Your task to perform on an android device: I want to share these women's Clark brown leather shoes with my best friend because she also loves this brand and these shoes. I would like to share her Gmail ID, naomi.rousseau@example.com.
Image 0: 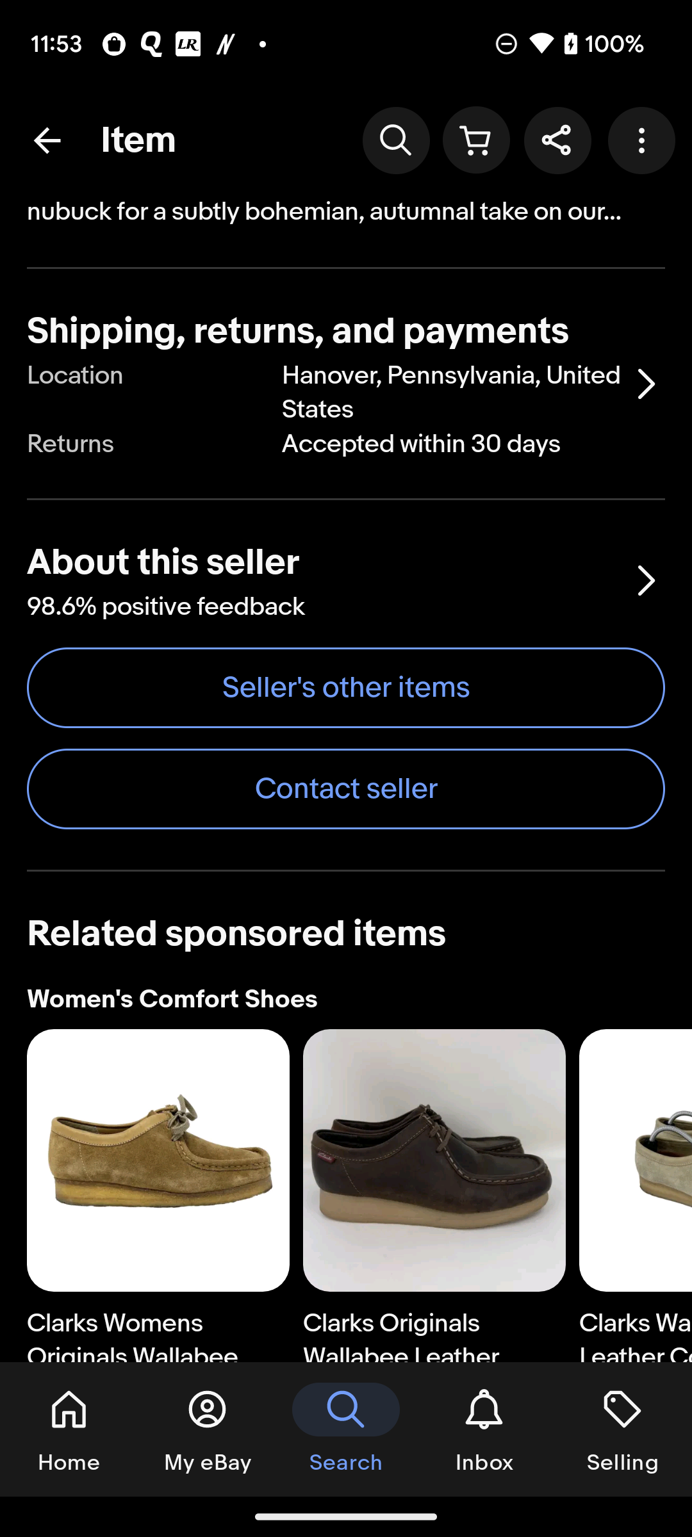
Click on the share icon at the top of the screen
Step 0: click (557, 140)
Image 1: 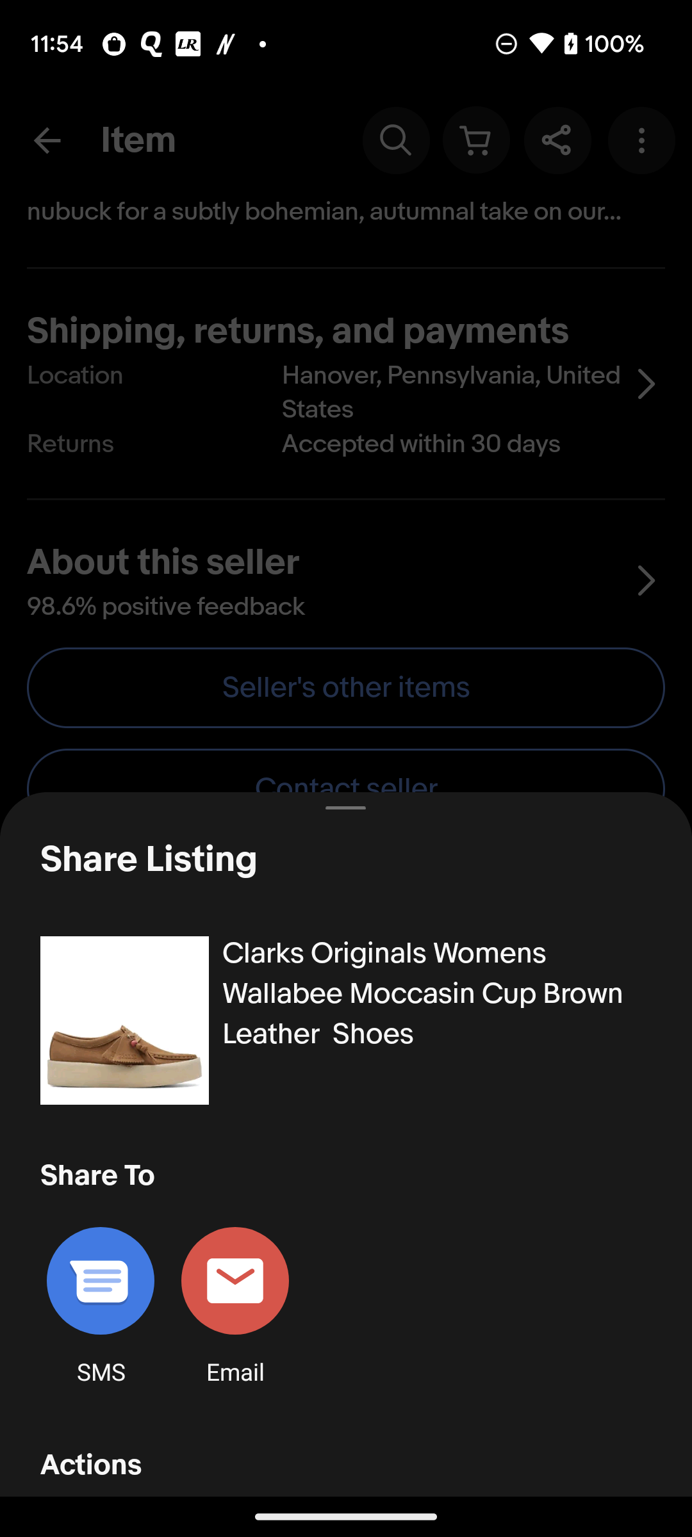
Scroll up to view the more apps option 
Step 1: scroll down
Image 2: 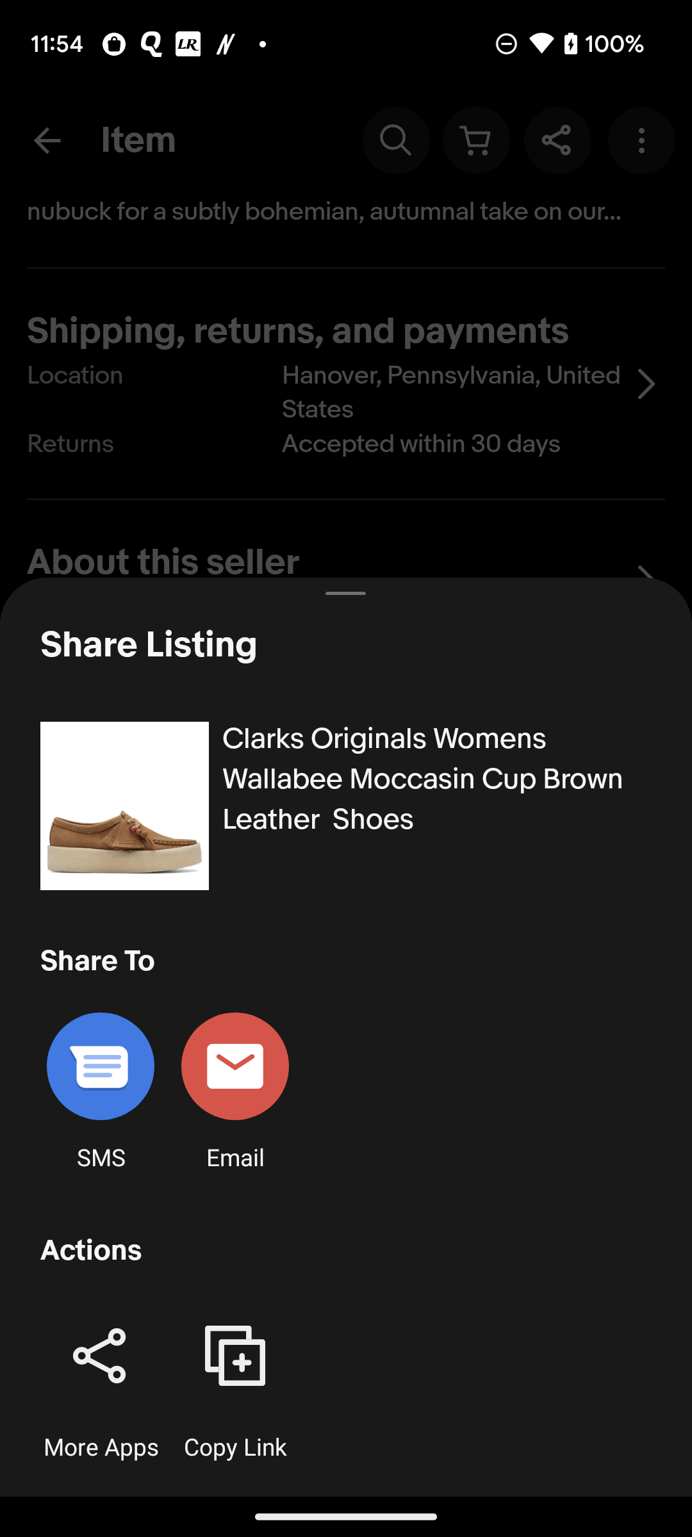
Click on the More apps share icon 
Step 2: click (120, 1360)
Image 4: 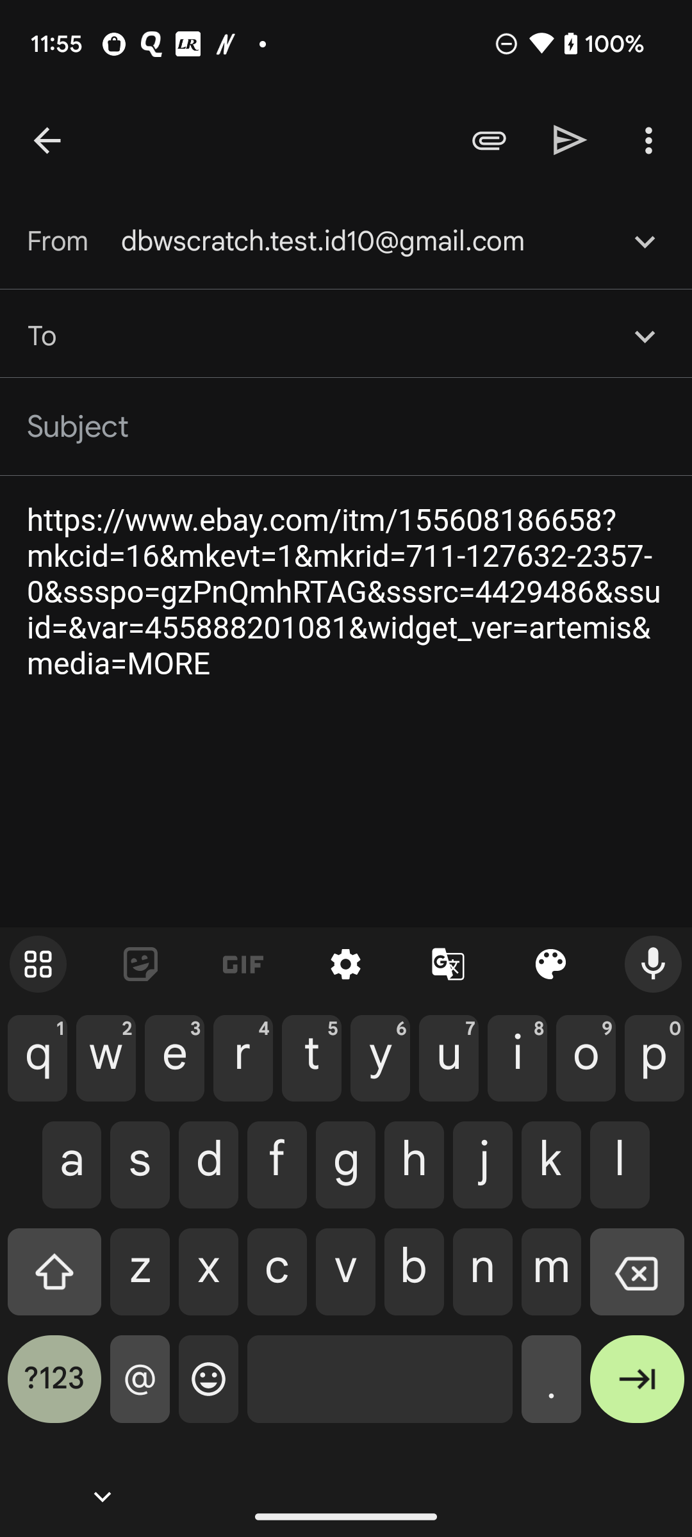
Type naomi.rousseau@example.com in To bar
Step 4: type "naomi.rousseau@example.com"
Image 5: 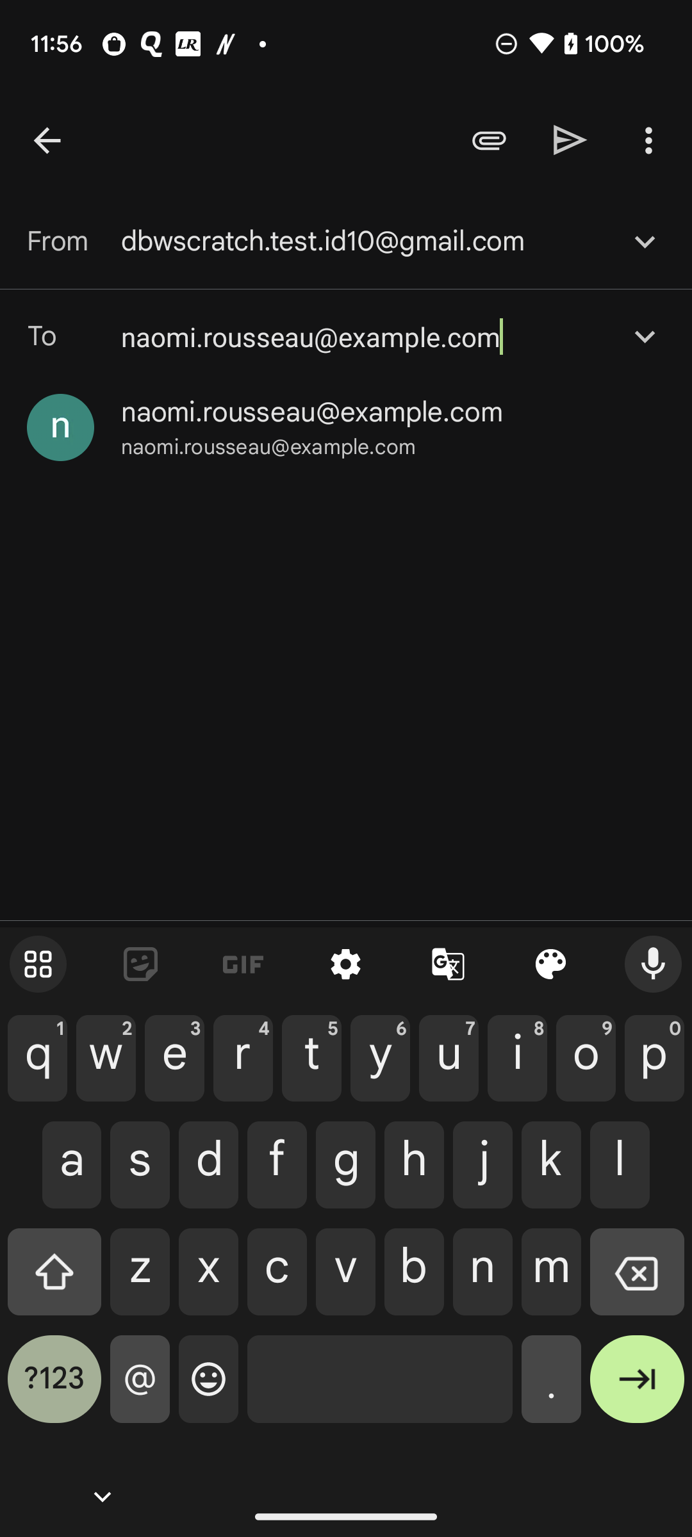
Click on the naomi.rousseau@example.com suggestion 
Step 5: click (312, 412)
Image 6: 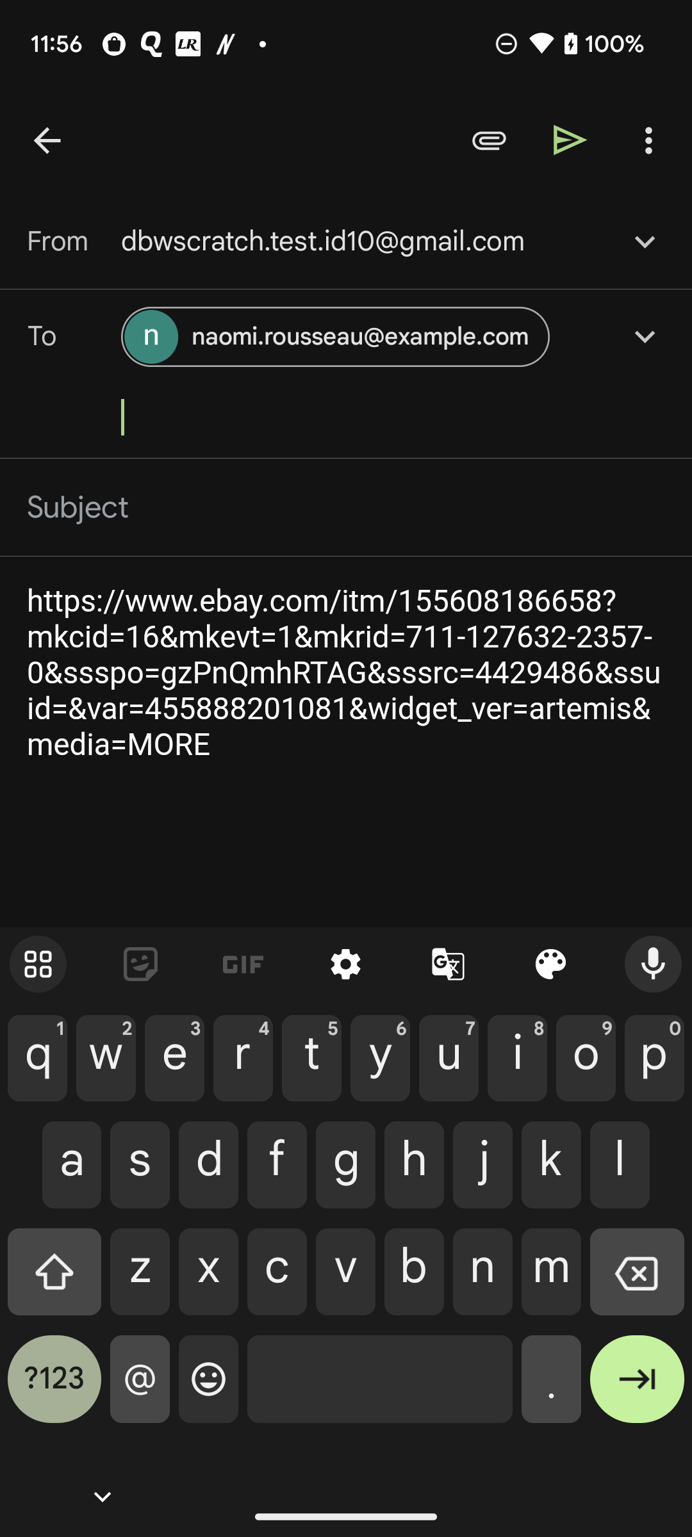
Click on the right arrow at the top of the screen
Step 6: click (570, 140)
Image 7: 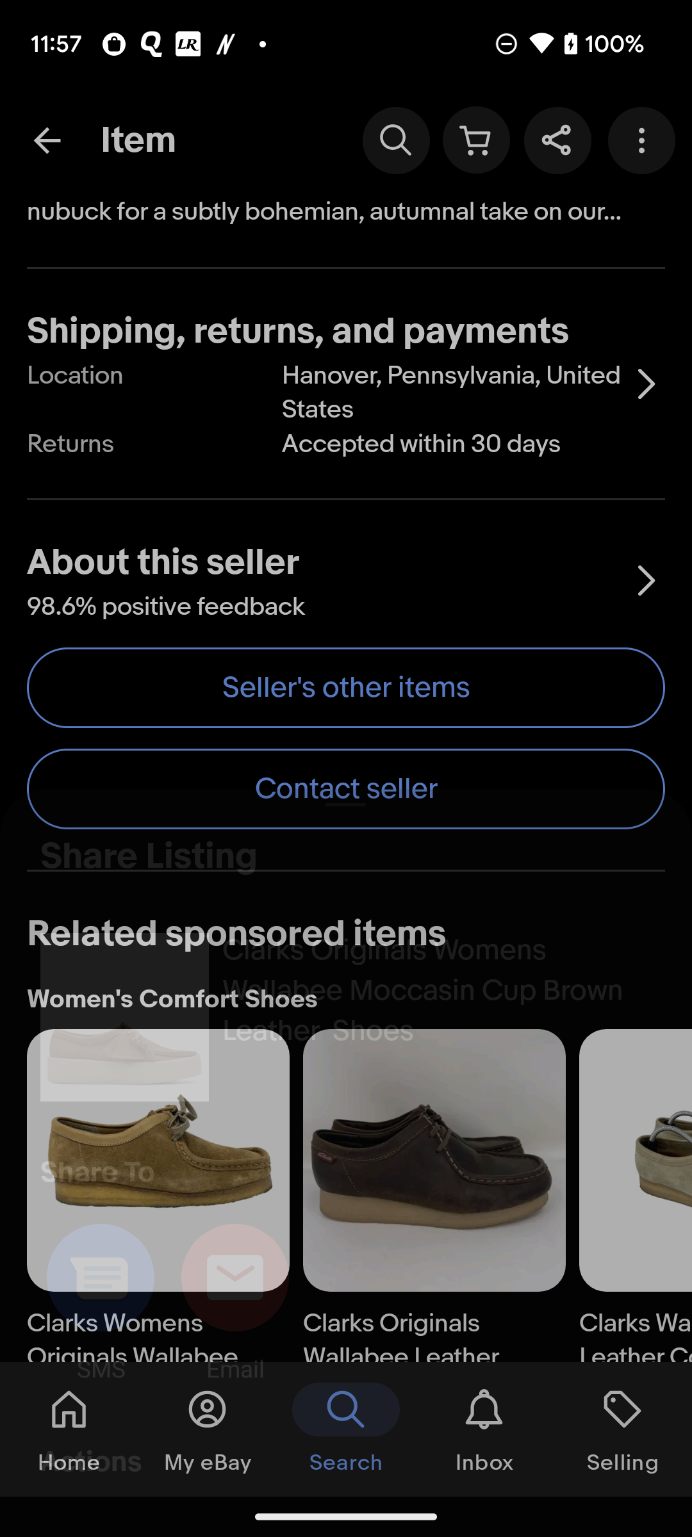
Click on the right arrow at the top of the screen
Step 7: wait